Your task to perform on an android device: Go to the Google Forms app and open the form.
Image 0: 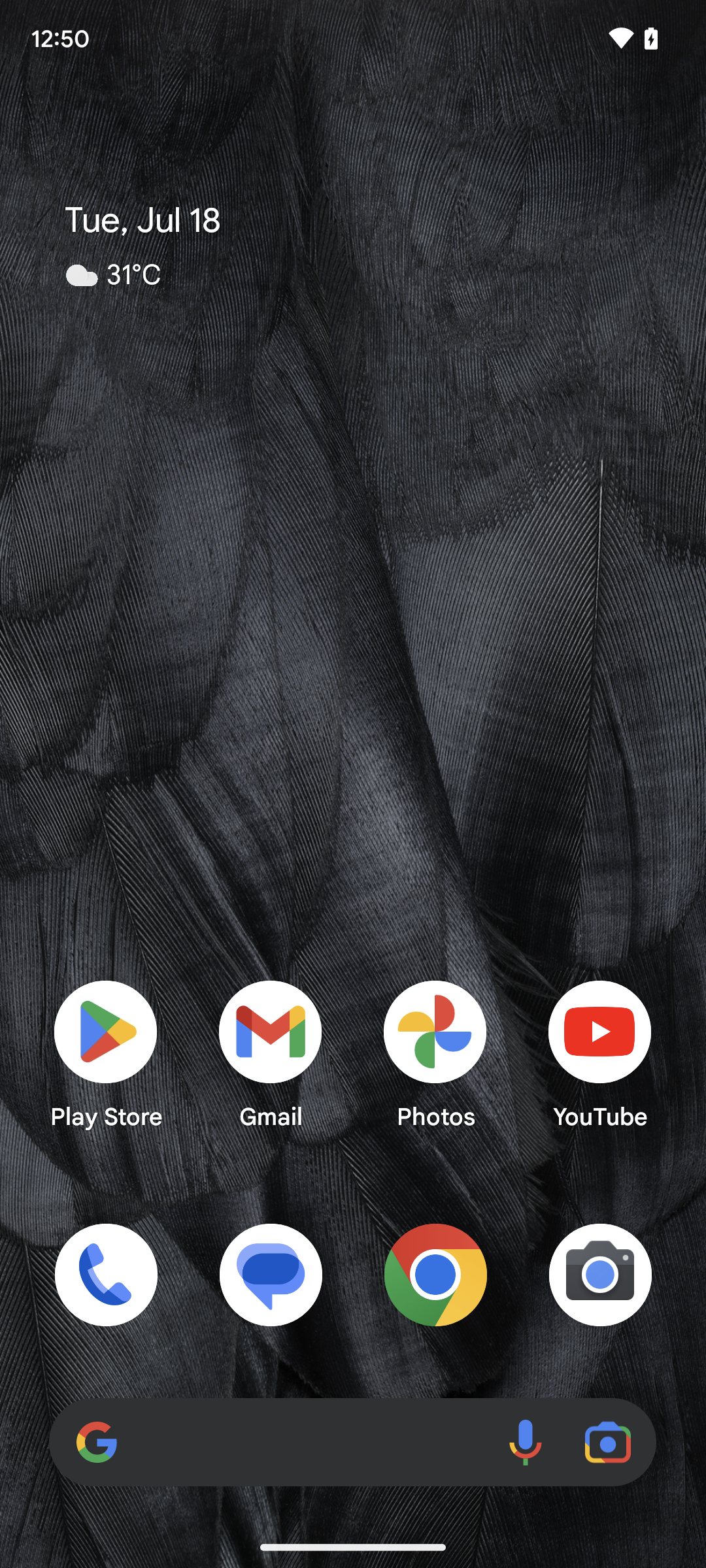
open the Google Forms app
Step 0: open app "Forms app"
Image 2: 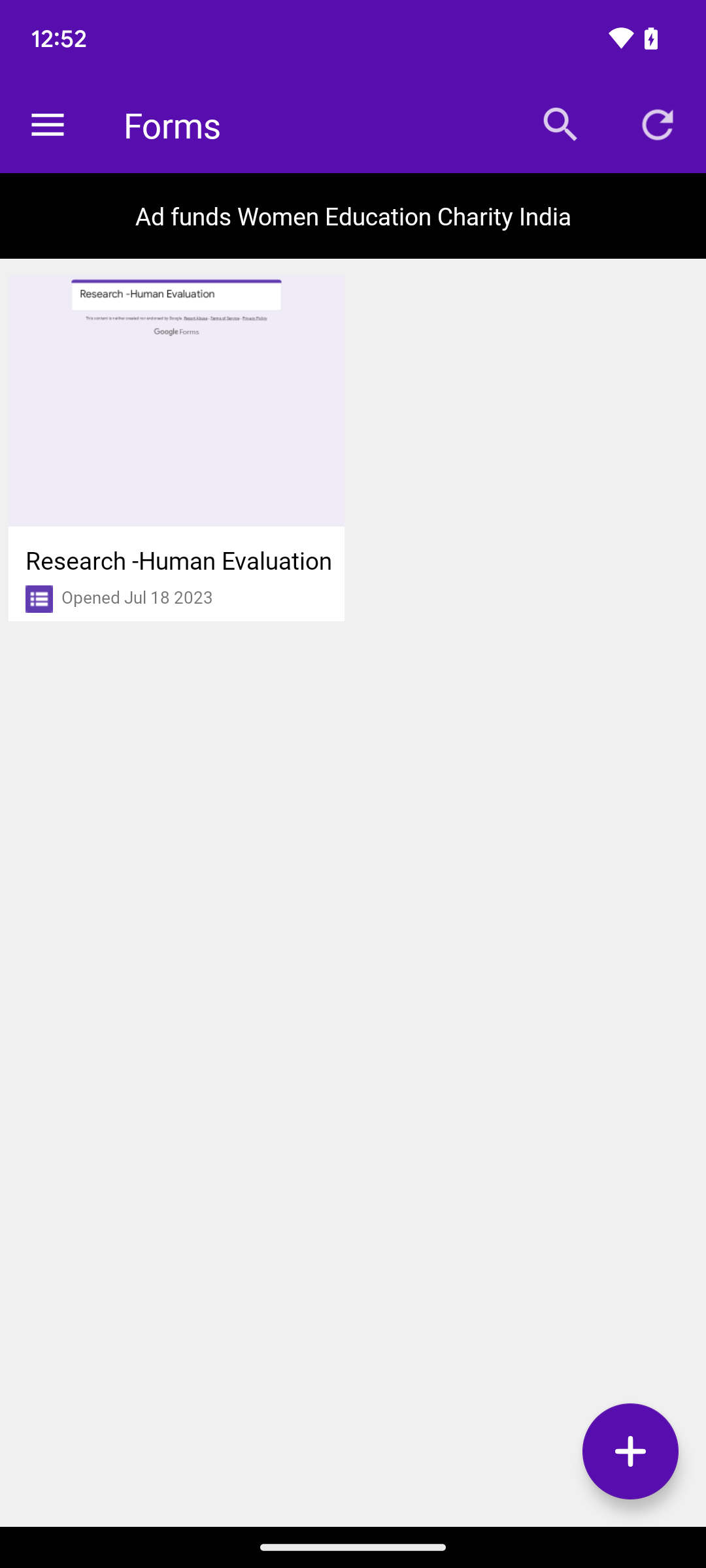
Click on the form that appears on screen.
Step 2: click (176, 400)
Image 3: 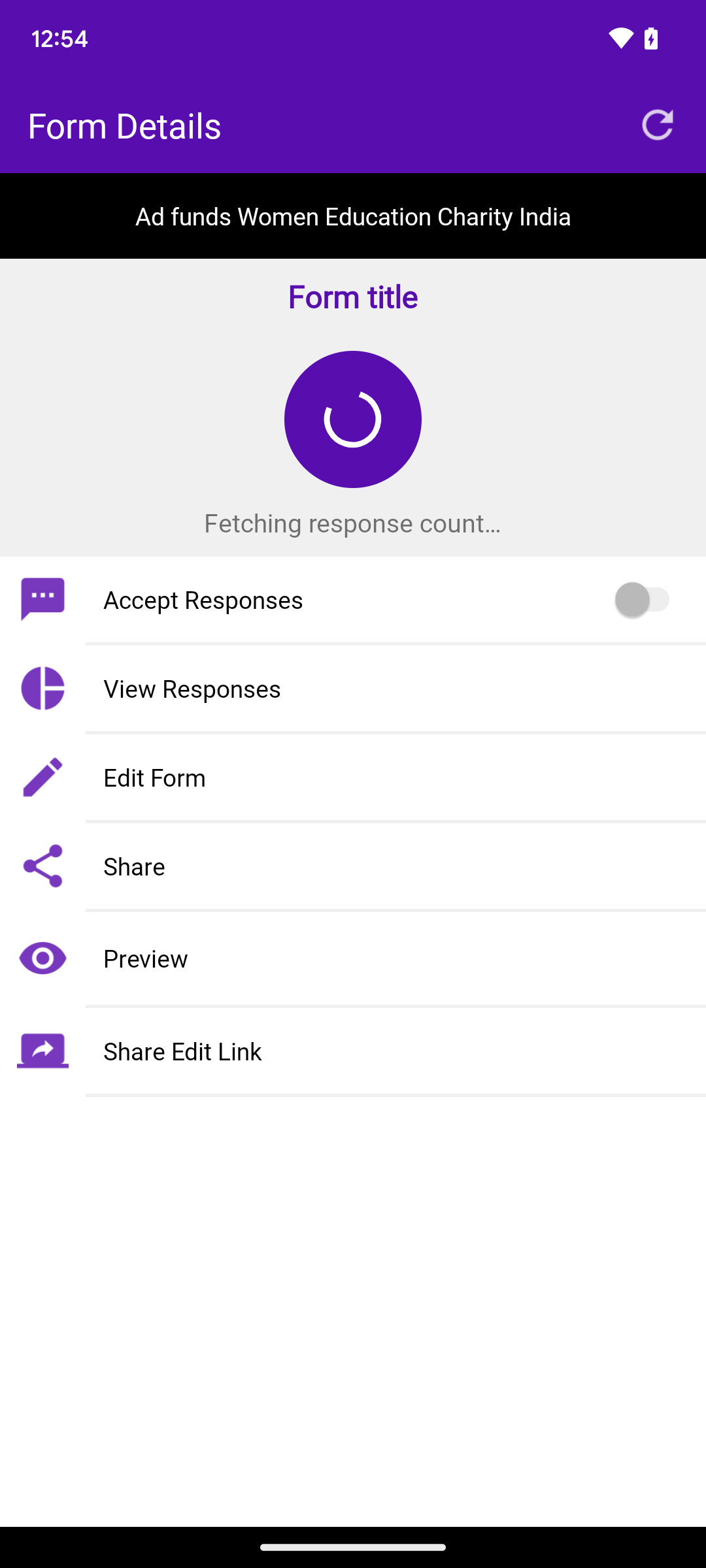
Click on the form that appears on screen.
Step 3: wait
Image 4: 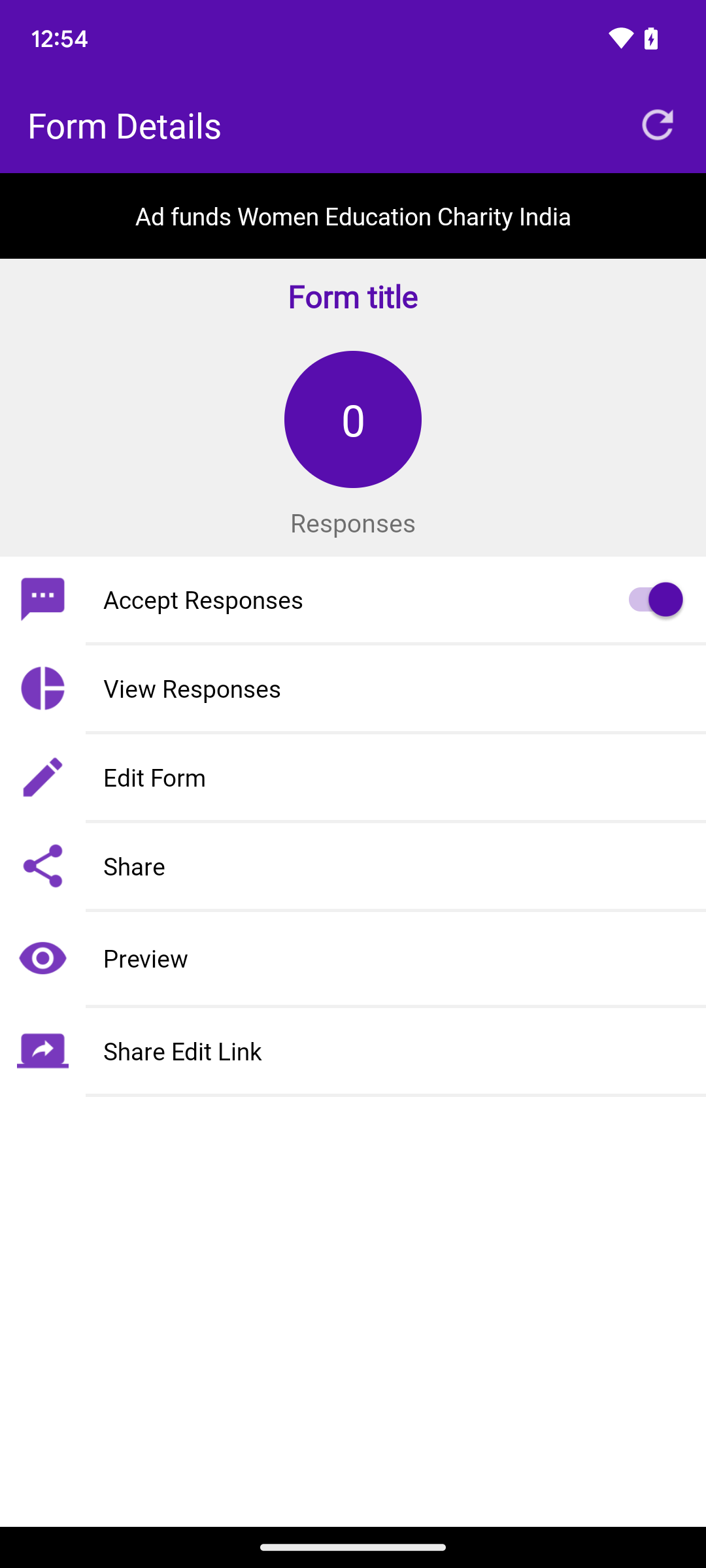
Click on Preview, present at the second-last option on the screen.
Step 4: click (353, 958)